Your task to perform on an android device: It's time to change, as I am fed up with the old styles. Look for Liberty Men's shoes with round toe style in the Amazon app.
Image 0: 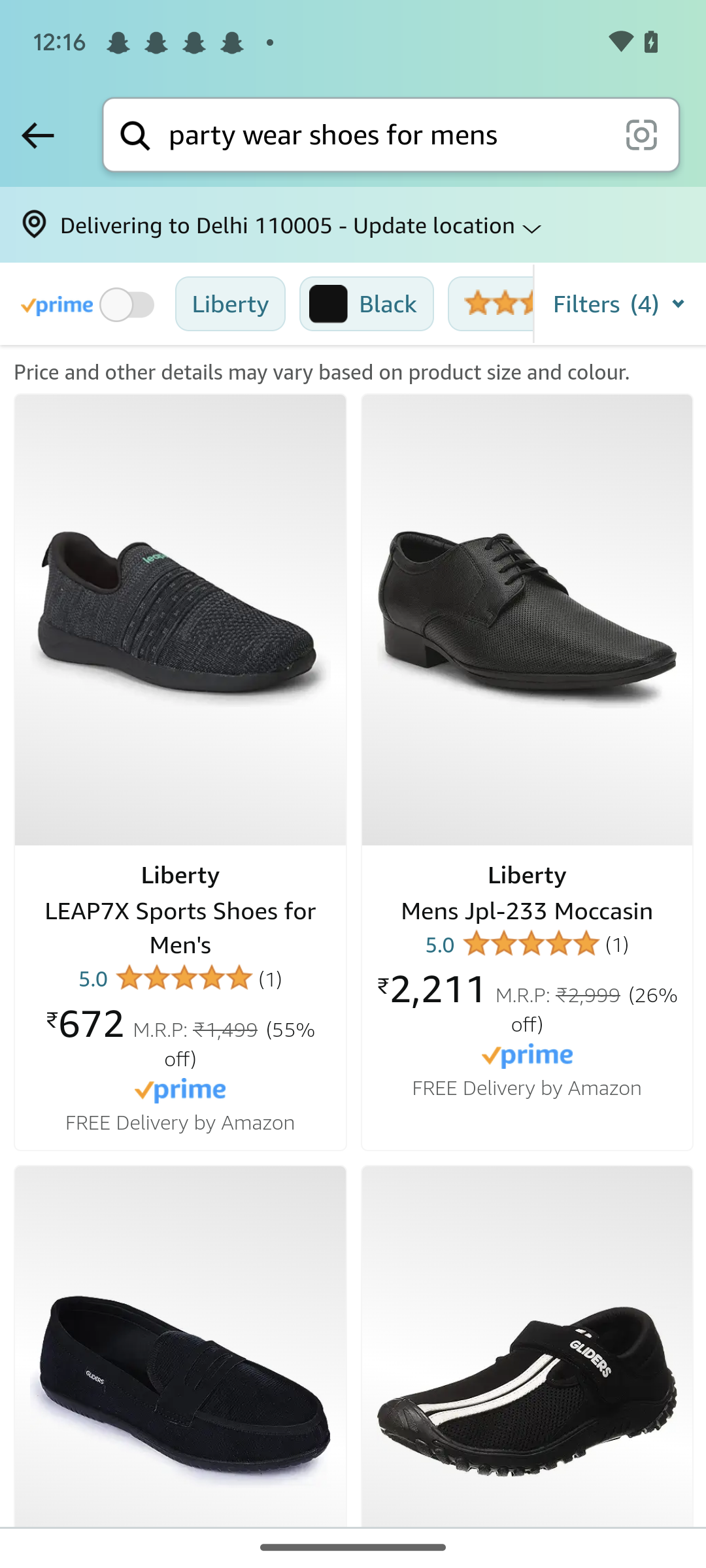
Click on the filters button
Step 0: click (549, 303)
Image 1: 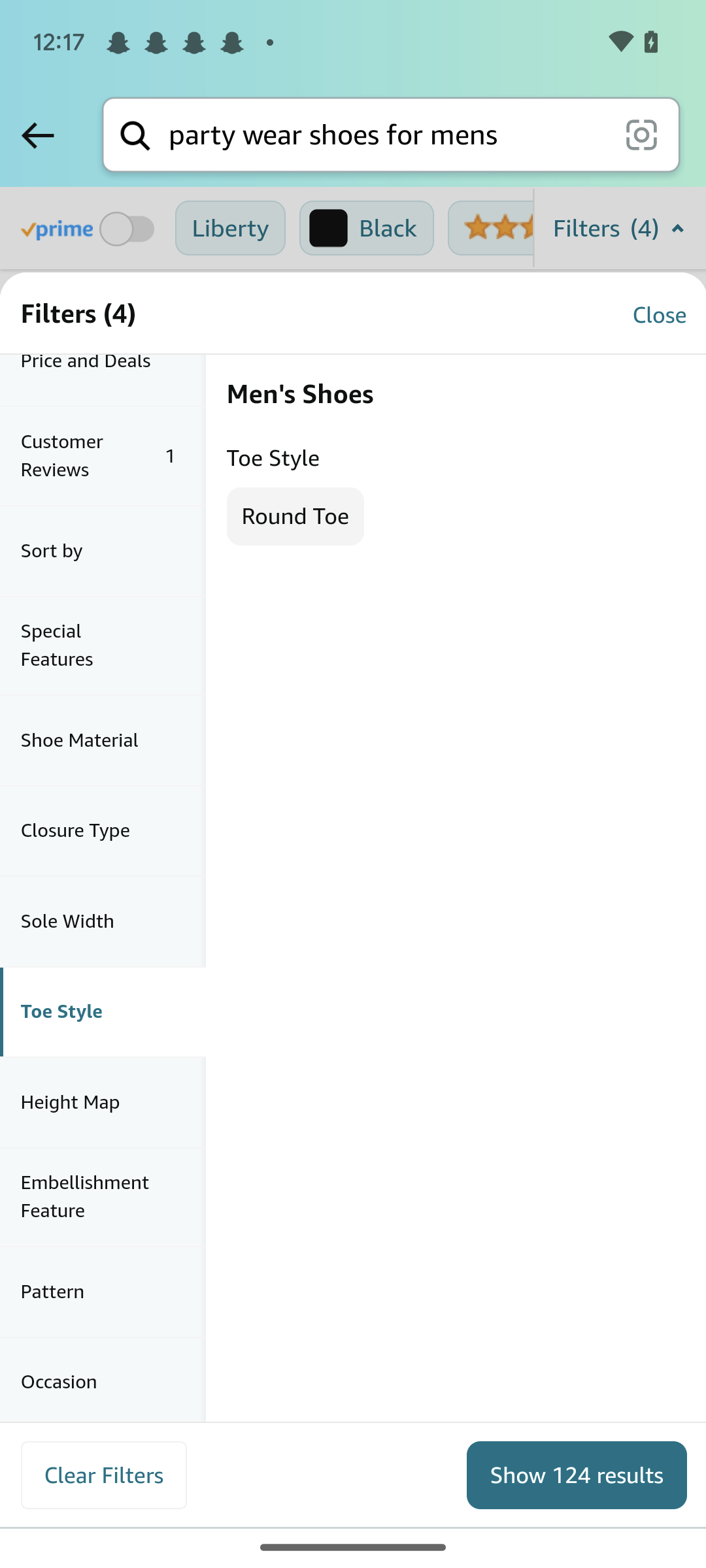
Click on the round toe option
Step 1: click (294, 515)
Image 2: 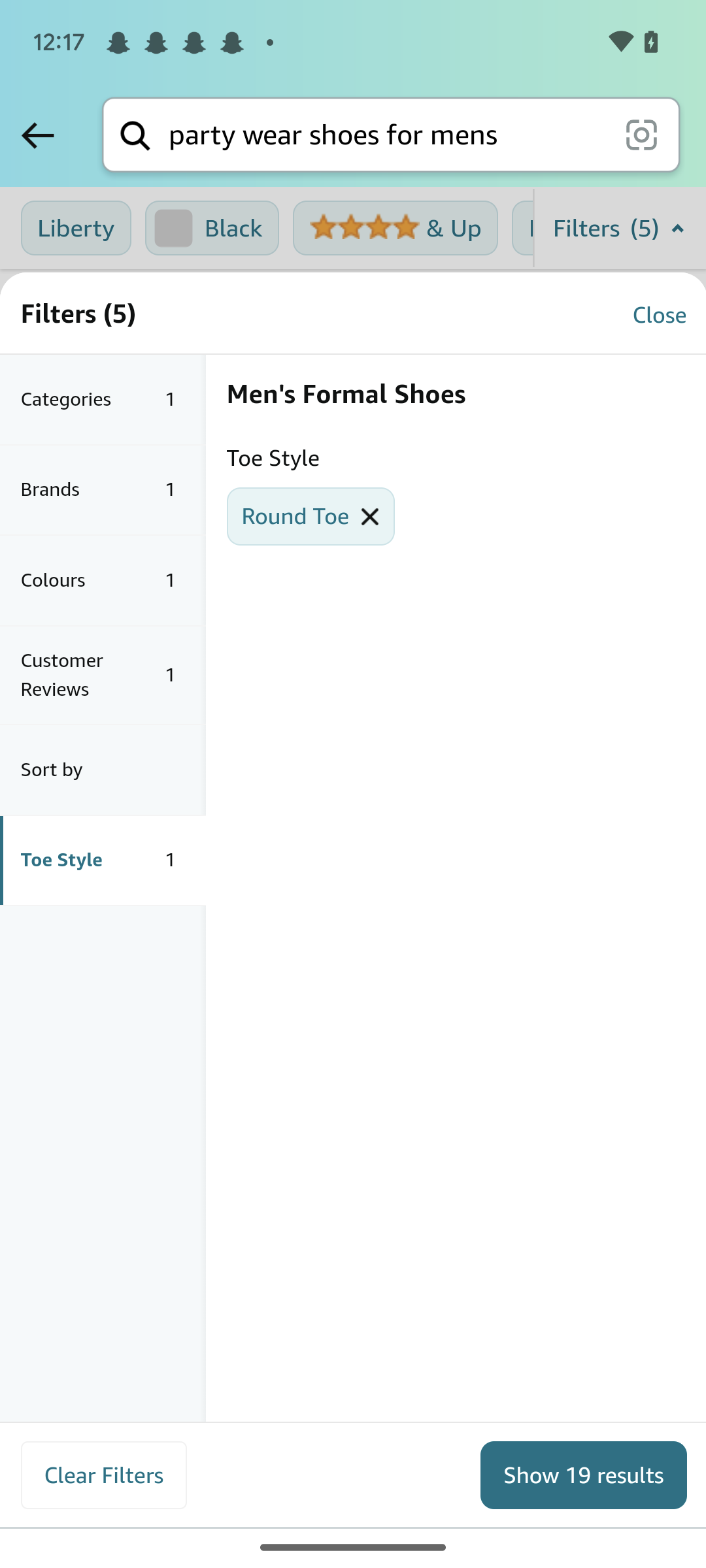
Click on the show 19 results button
Step 2: click (584, 1473)